Your task to perform on an android device: I want Download the file of JRR Talkien pdf if this is deleted in my drive so I will save it
Image 0: 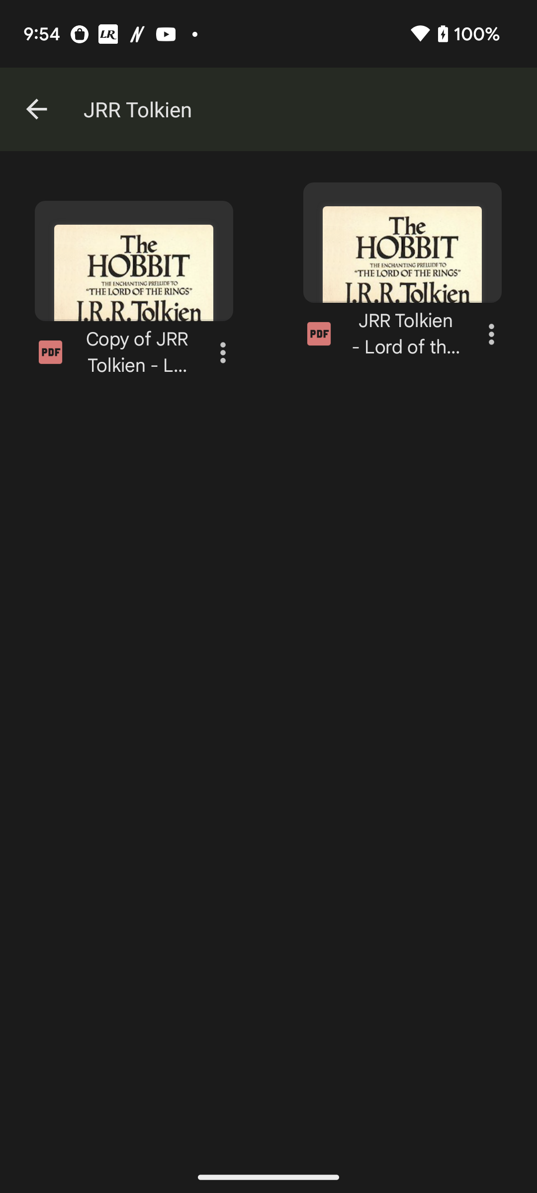
Click on the three dots icon in the pdf section
Step 0: click (491, 334)
Image 1: 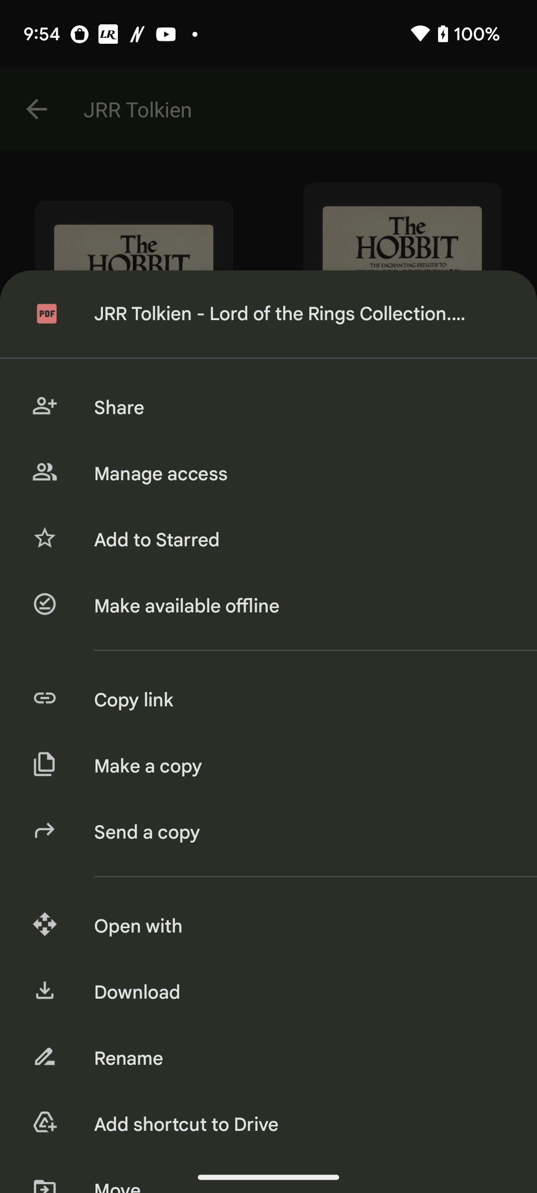
Click on the Download option
Step 1: click (299, 992)